Your task to perform on an android device: Open the Email App, Compose a mail to dbwscratch.test.id8@gmail.com about Request for Leave with the body Allow me to take 5 days leave and send it.
Image 0: 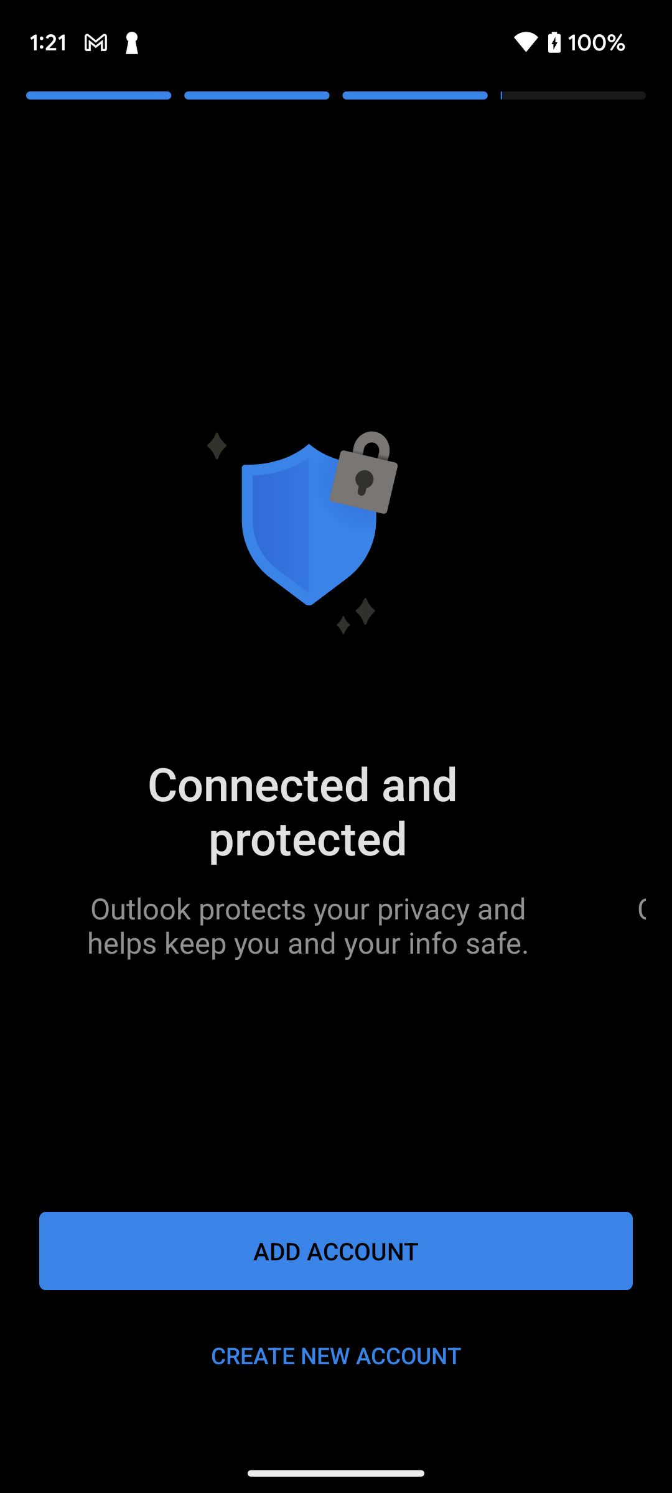
Open Email app
Step 0: open app "Email"
Image 1: 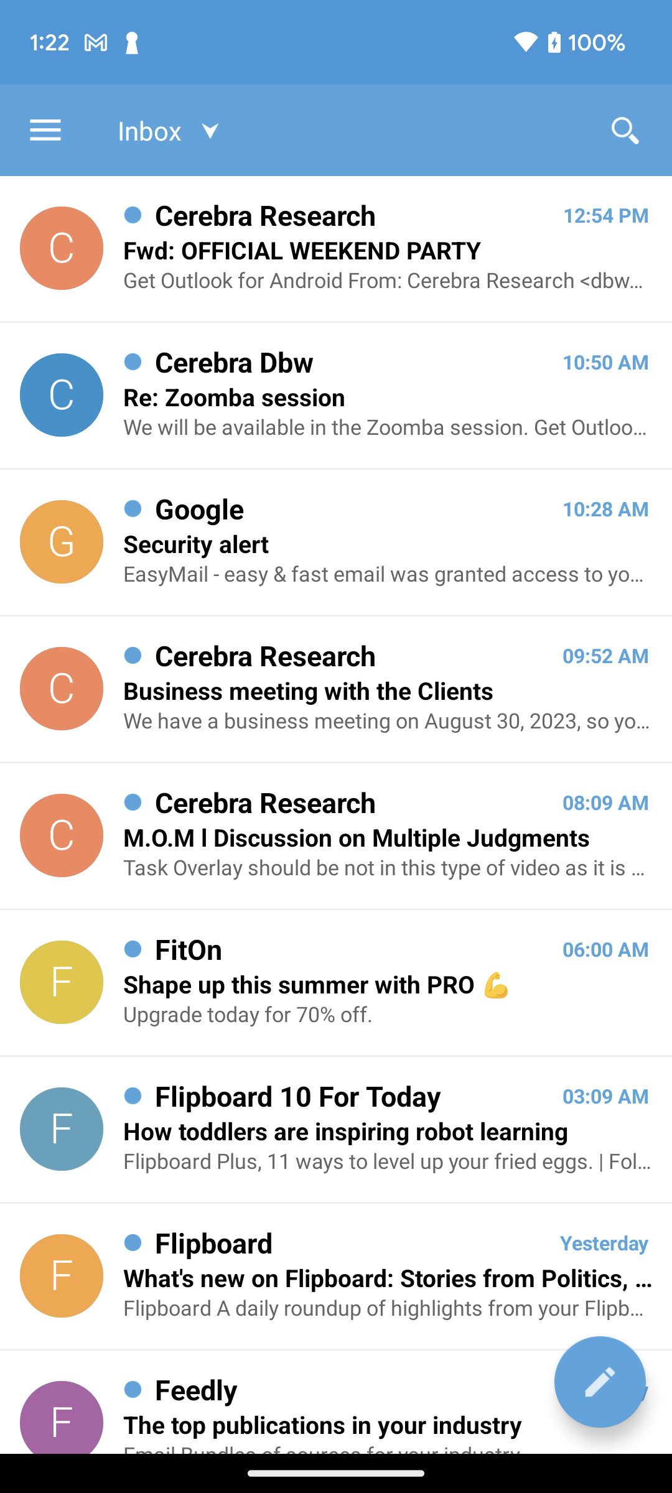
Click on the Edit icon at the bottom right corner of the screen to compose a new email
Step 1: click (604, 1389)
Image 2: 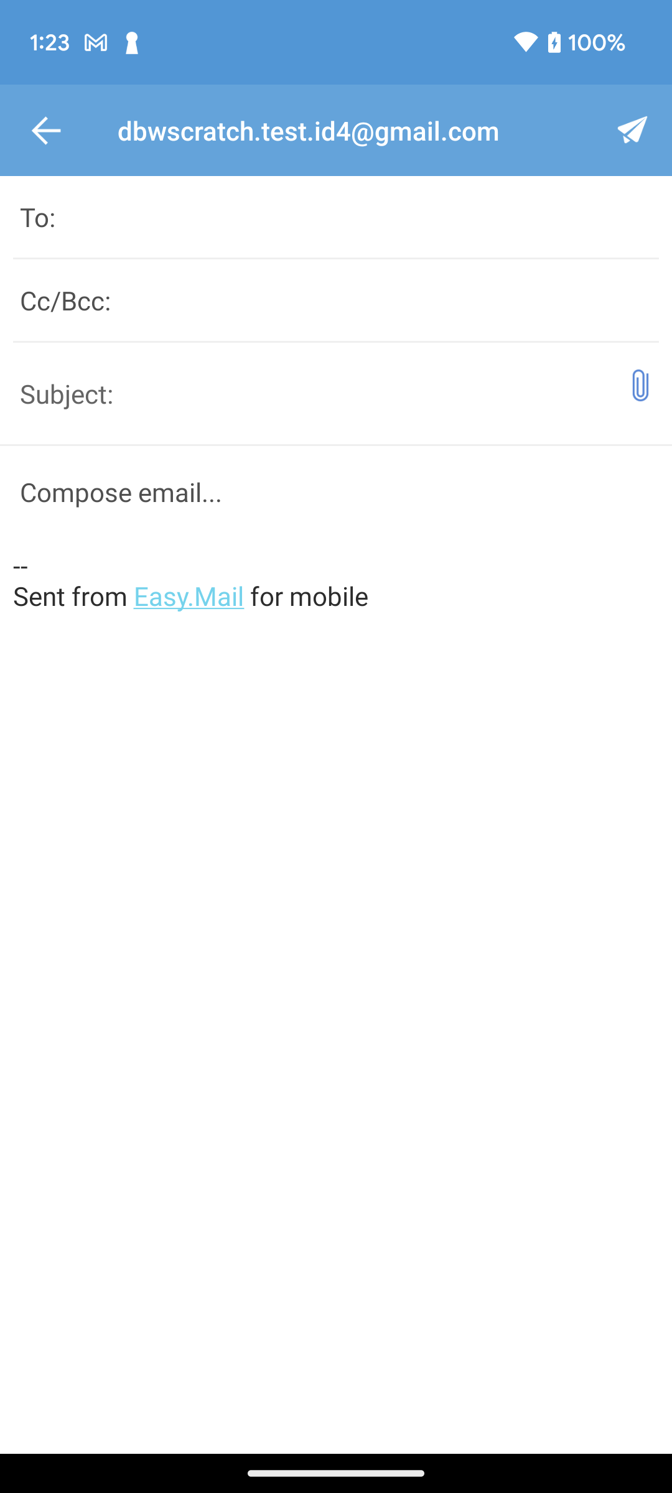
Click on the recipient section.
Step 2: click (336, 216)
Image 3: 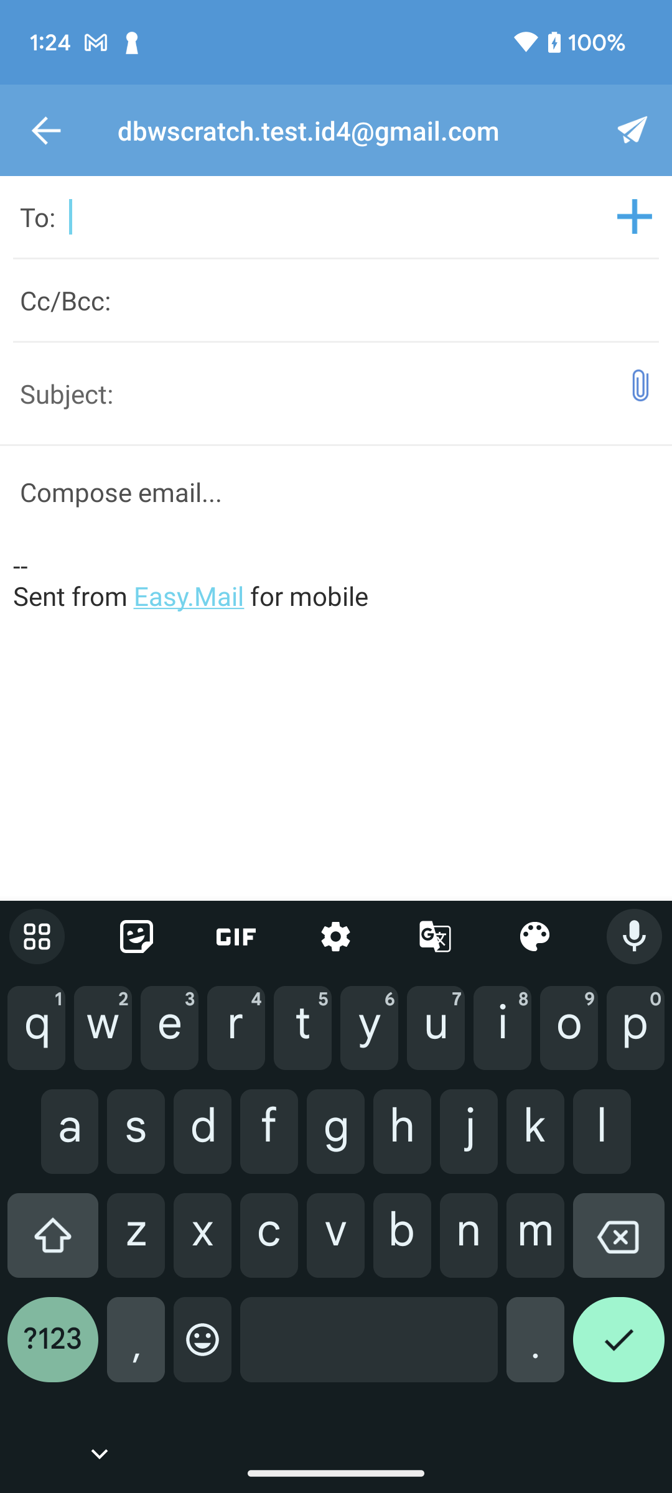
Type dbwscratch.test.id8@gmail.com in recipient section
Step 3: type "dbwscratch.test.id8@gmail.com"
Image 4: 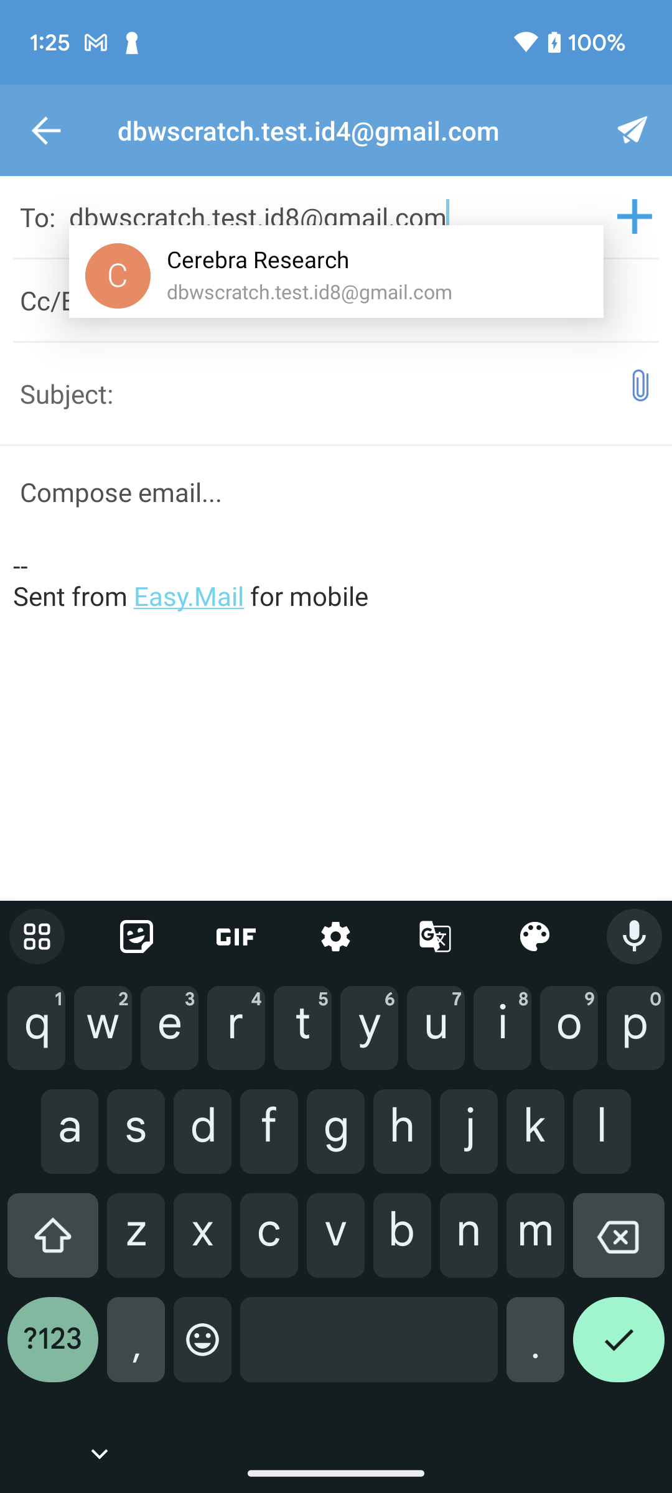
Click on the suggested result
Step 4: click (258, 260)
Image 5: 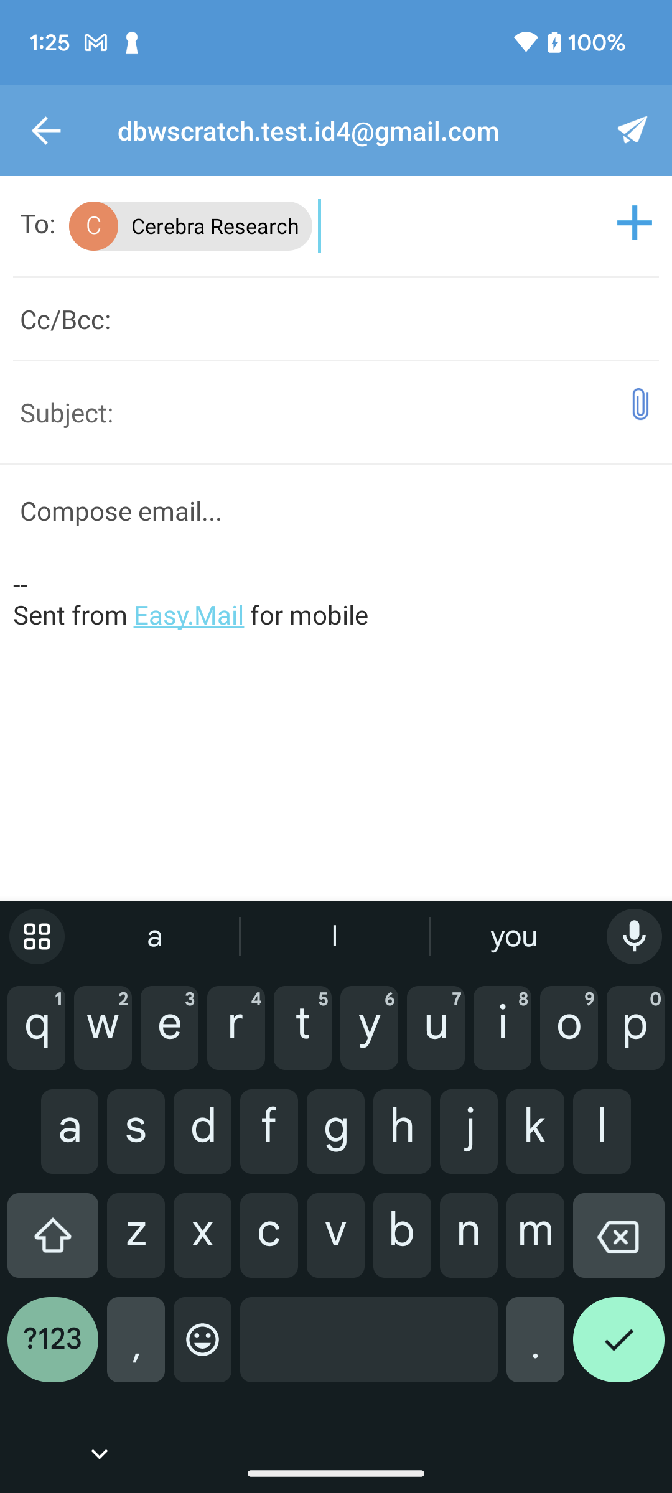
Click on the subject section to add a subject to this email.
Step 5: click (372, 412)
Image 6: 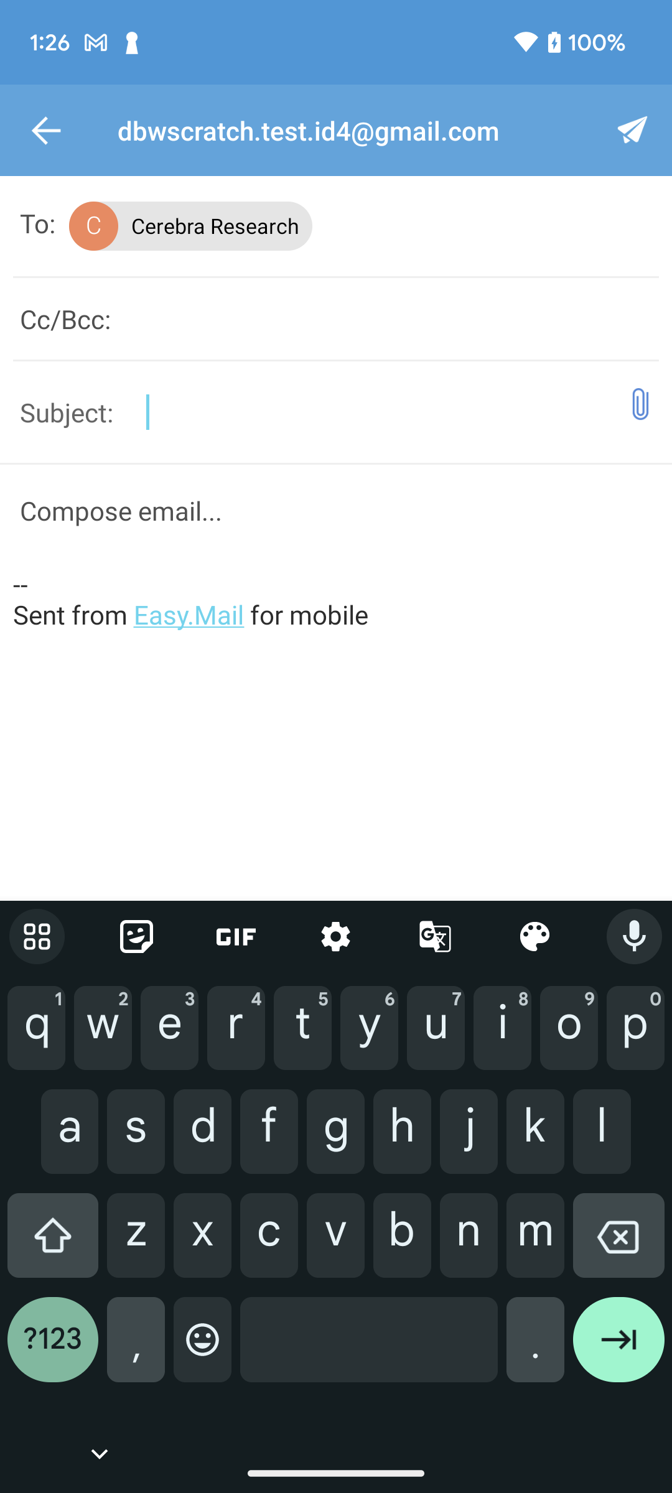
Type Request for Leave in the subject section
Step 6: type "Request for Leave"
Image 7: 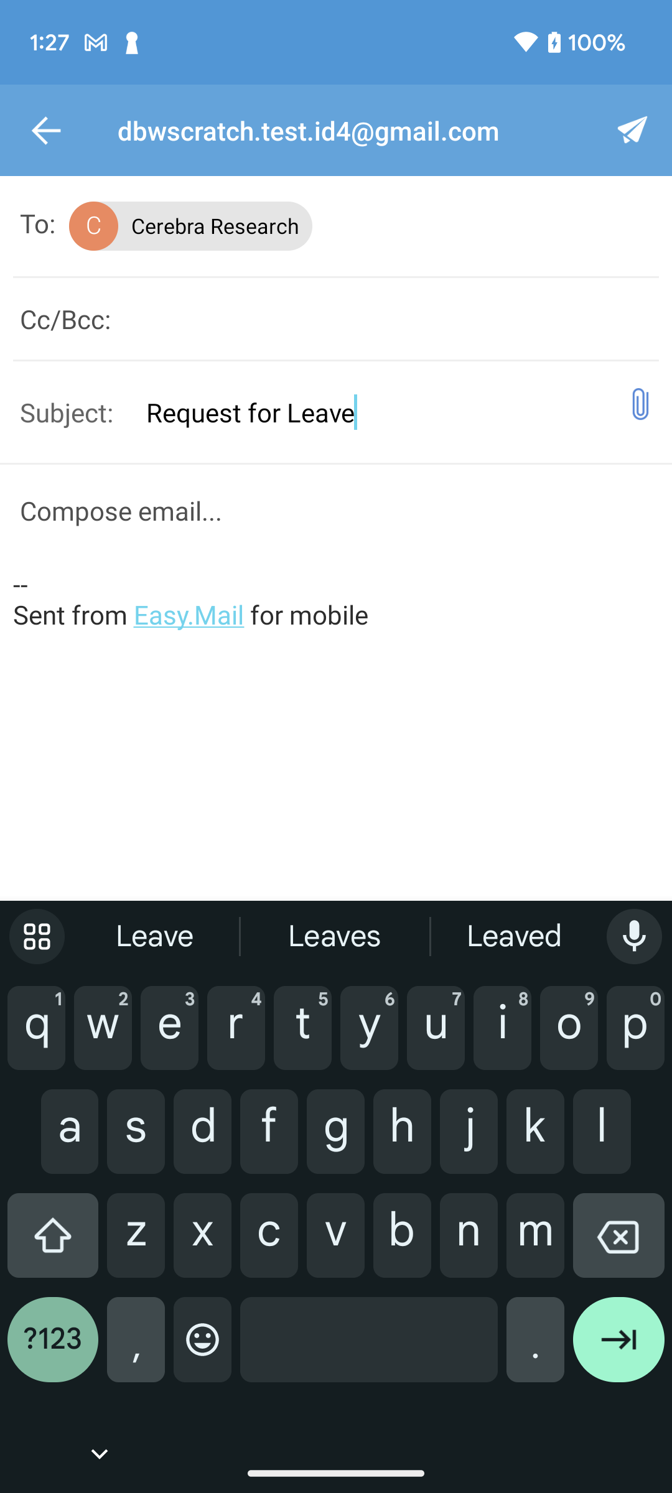
Click on the compose email to add a body to this email.
Step 7: click (336, 510)
Image 8: 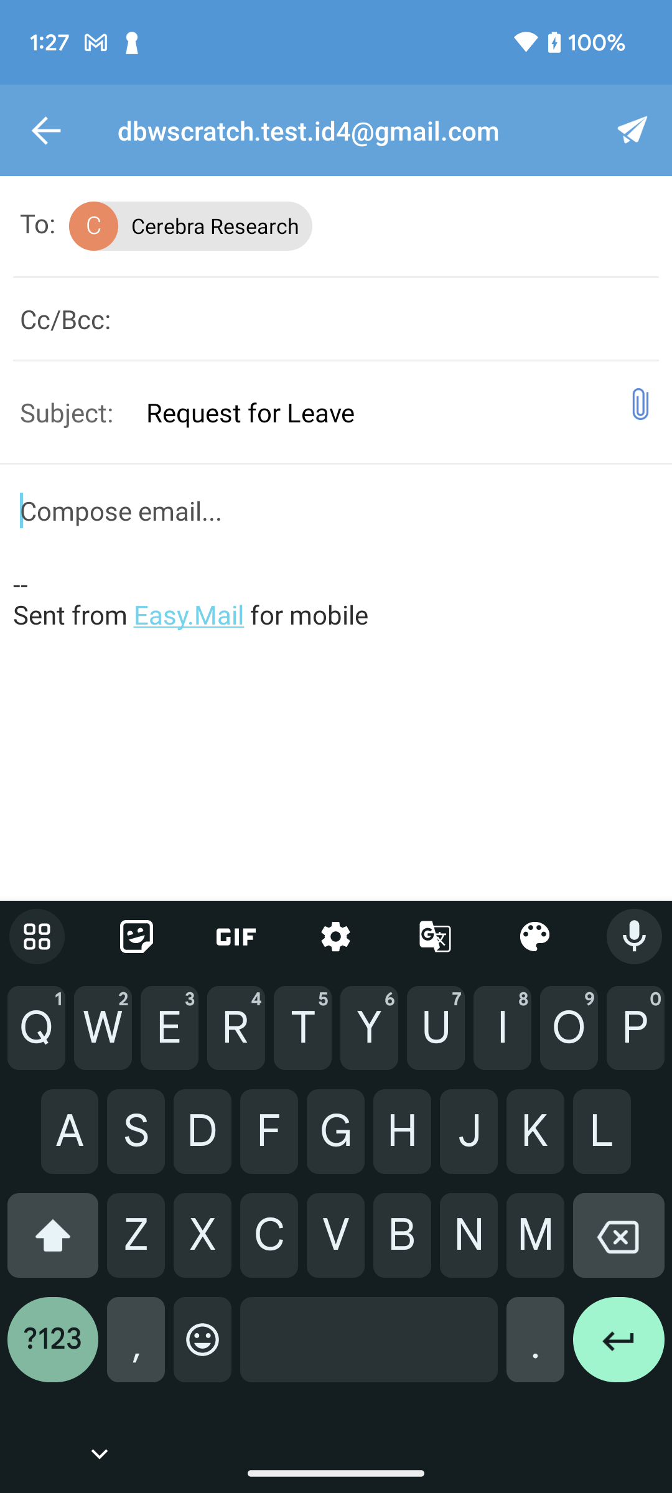
Type Allow me to take 5 days leave in the body of this email
Step 8: type "Allow me to take 5 days leave"
Image 9: 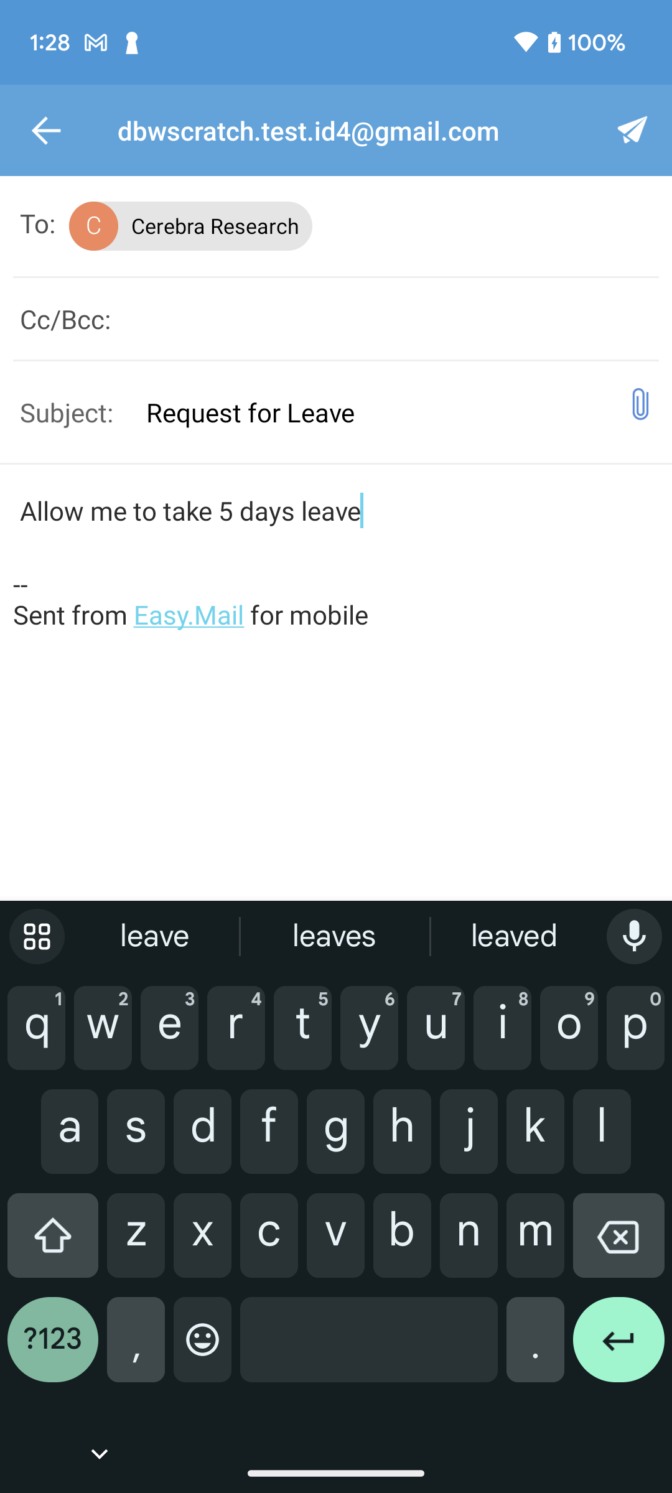
Click on the send icon at the top right corner of the screen to send this email
Step 9: click (632, 130)
Image 10: 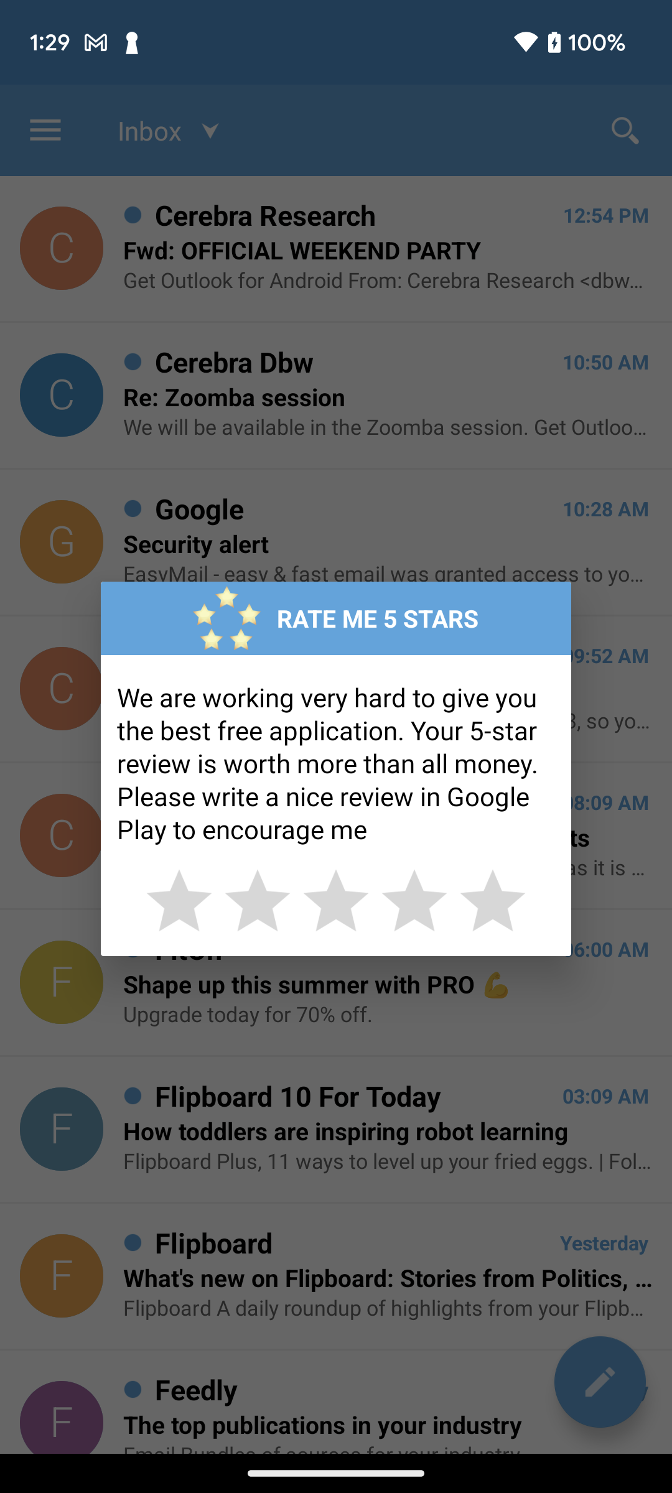
Click on the send icon at the top right corner of the screen to send this email
Step 10: wait